Your task to perform on an android device: Share the field trip slide with dbwscratch.test.id3@gmail.com via Gmail
Image 0: 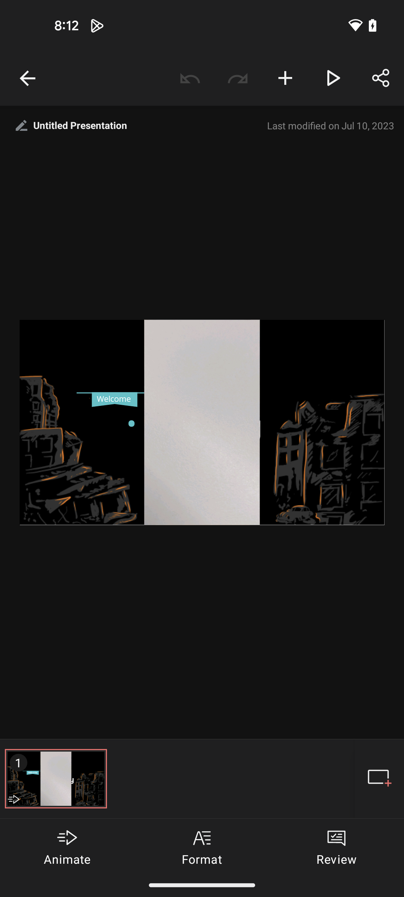
Open Google Slides app
Step 0: open app "Slides"
Image 1: 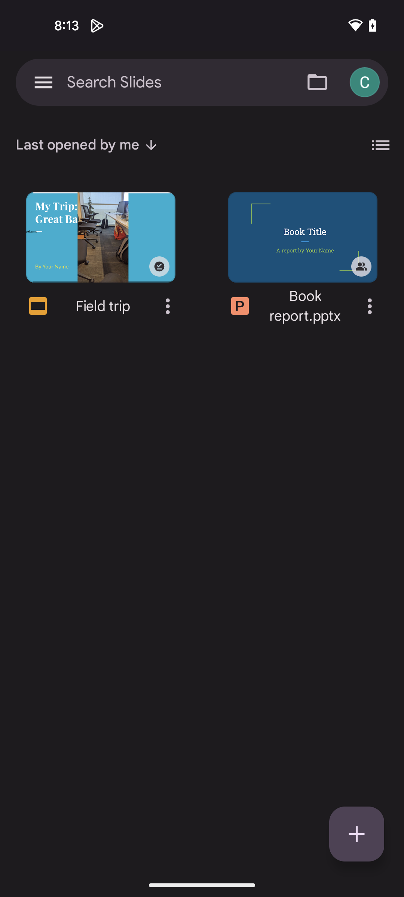
Click on the three dots of the Field trip slide
Step 1: click (168, 306)
Image 2: 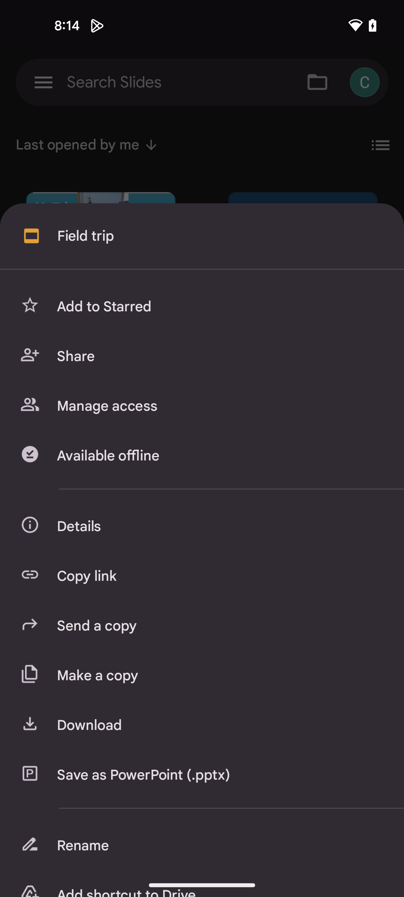
Click on Share option
Step 2: click (218, 356)
Image 3: 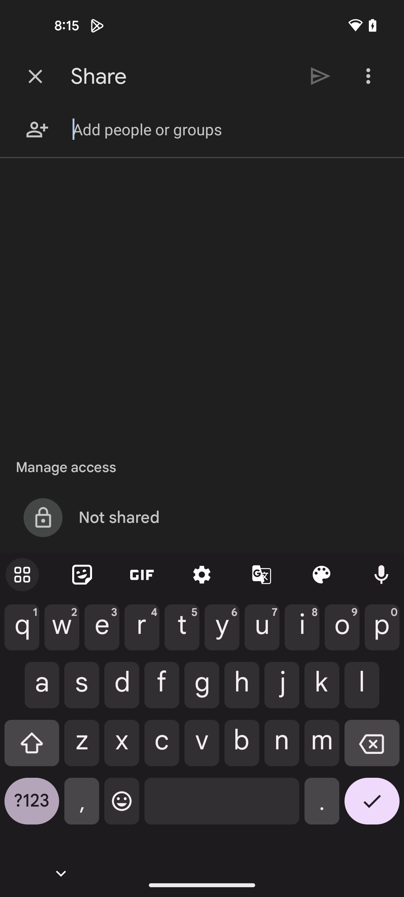
Enter the email id dbwscratch.test.id3@gmail.com
Step 3: type "dbwscratch.test.id3@gmail.com"
Image 4: 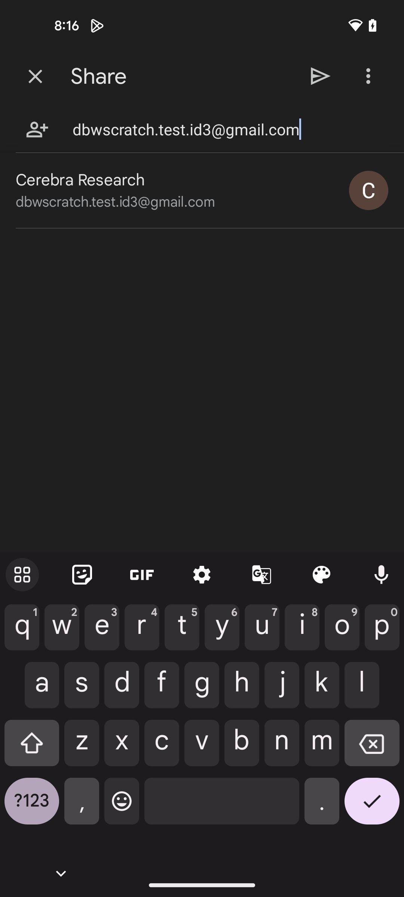
Select Cerebra Research id
Step 4: click (176, 180)
Image 5: 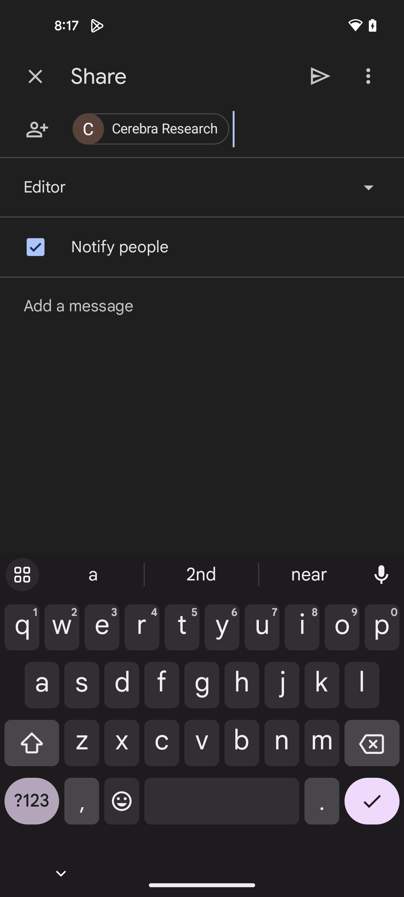
Click on Send icon at the top right side
Step 5: click (321, 76)
Image 6: 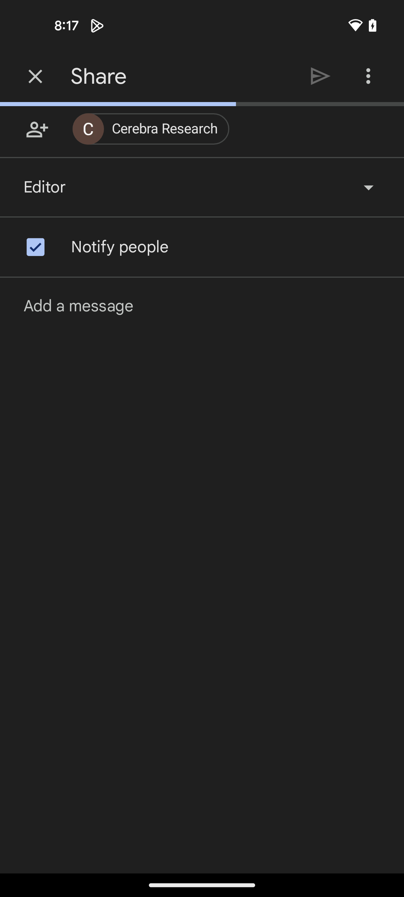
Click on Send icon at the top right side
Step 6: wait